Your task to perform on an android device: I'd like to Snooze the Riding reminder because I won't be in my hometown next week.
Image 0: 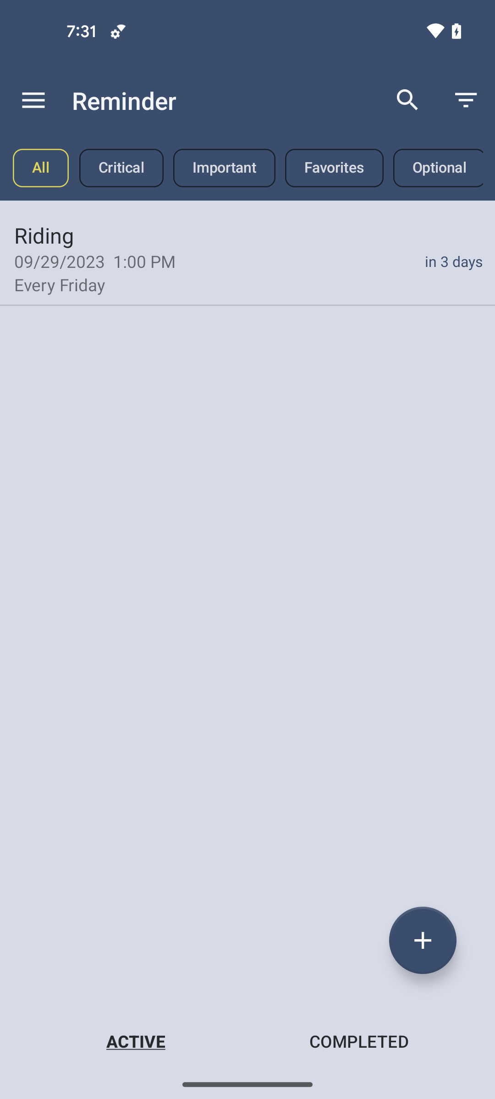
click on the Riding reminder
Step 0: click (91, 261)
Image 1: 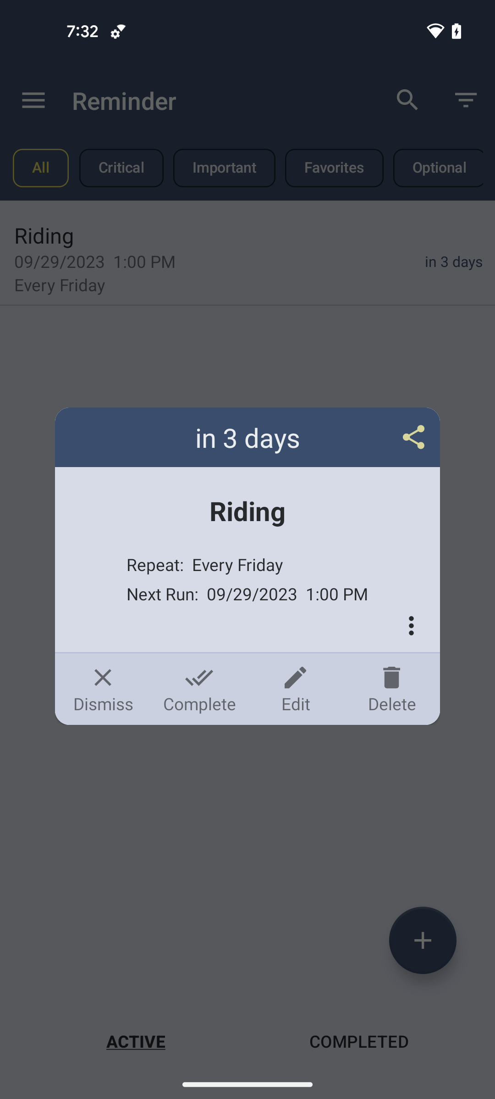
click on the edit option
Step 1: click (295, 689)
Image 2: 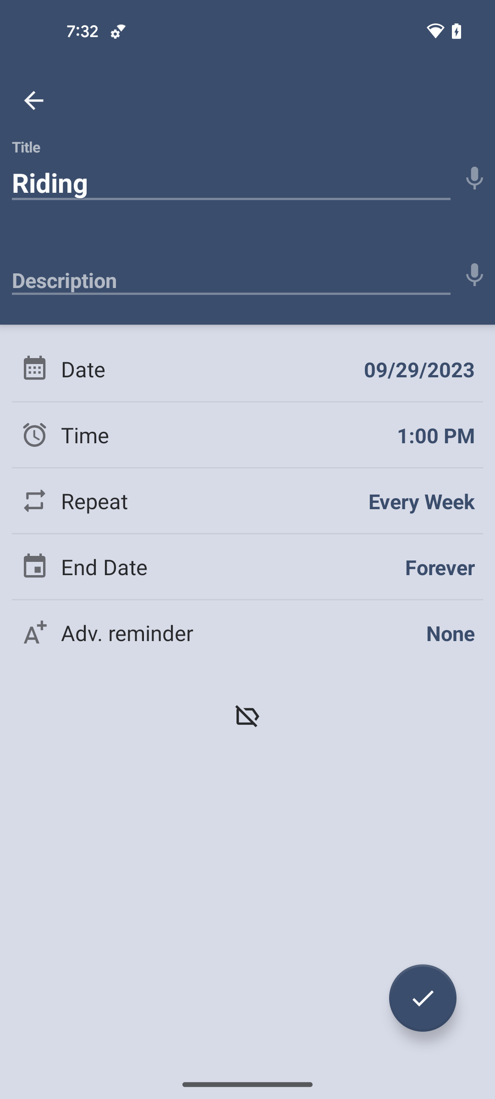
click on the label icon to snooze this reminder
Step 2: click (247, 716)
Image 3: 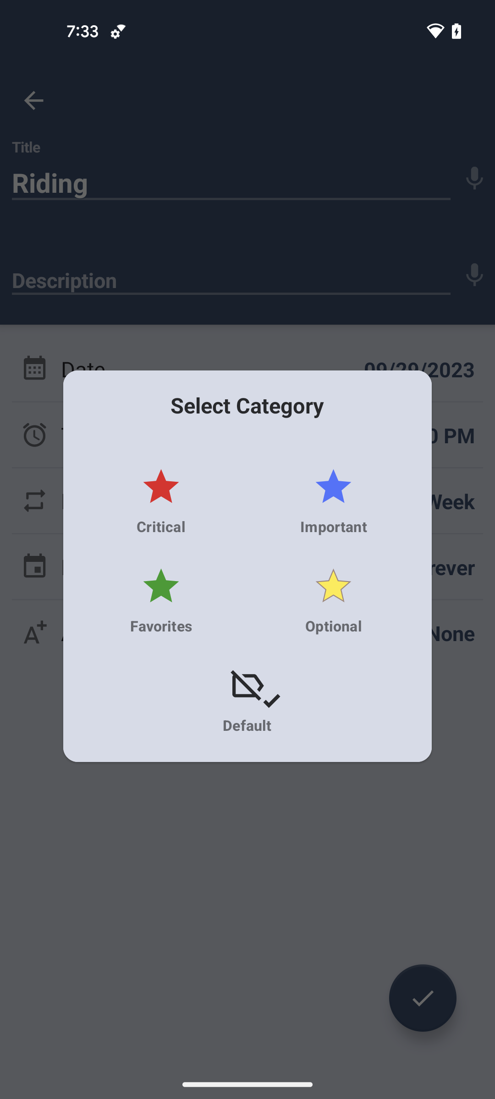
click on the Favorites option
Step 3: click (161, 601)